Your task to perform on an android device: Open the Xodo app, Open temp pdf from files
Image 0: 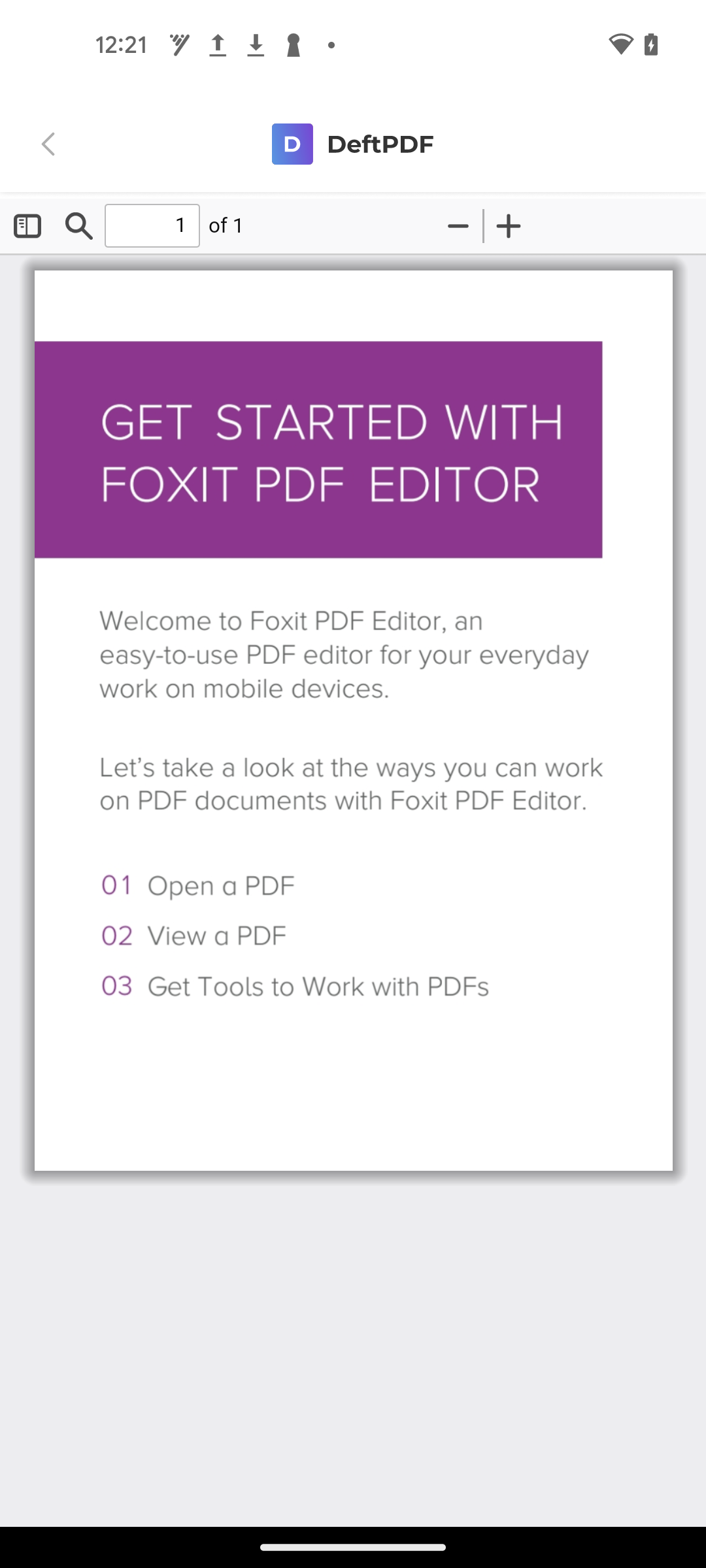
Open the Xodo app
Step 0: open app "Xodo"
Image 1: 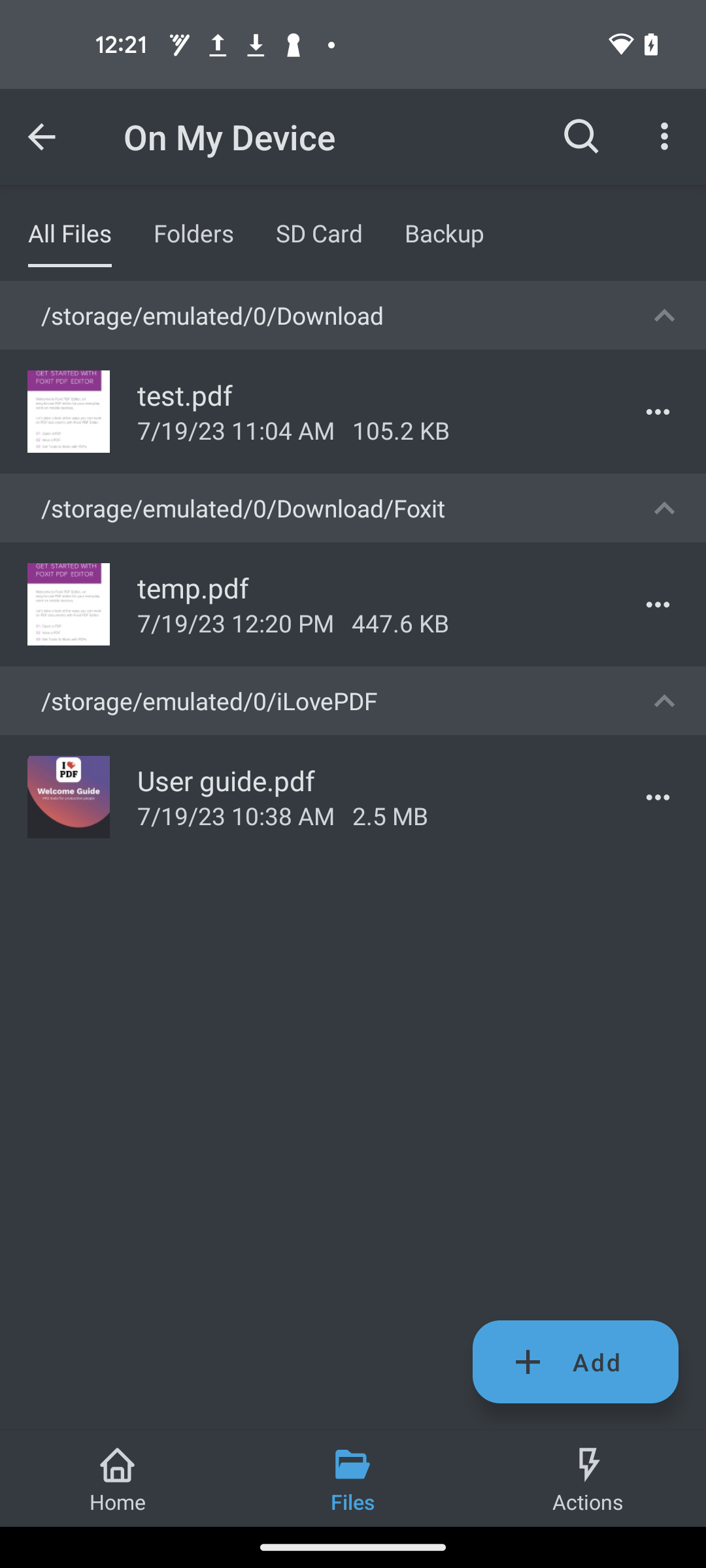
Click on the temp.pdf
Step 1: click (367, 587)